Your task to perform on an android device: Share the book Forget Me not Audio from the Google Play Books app with my friend Richard Wagner at Richardwegnar@gmail.com .
Image 0: 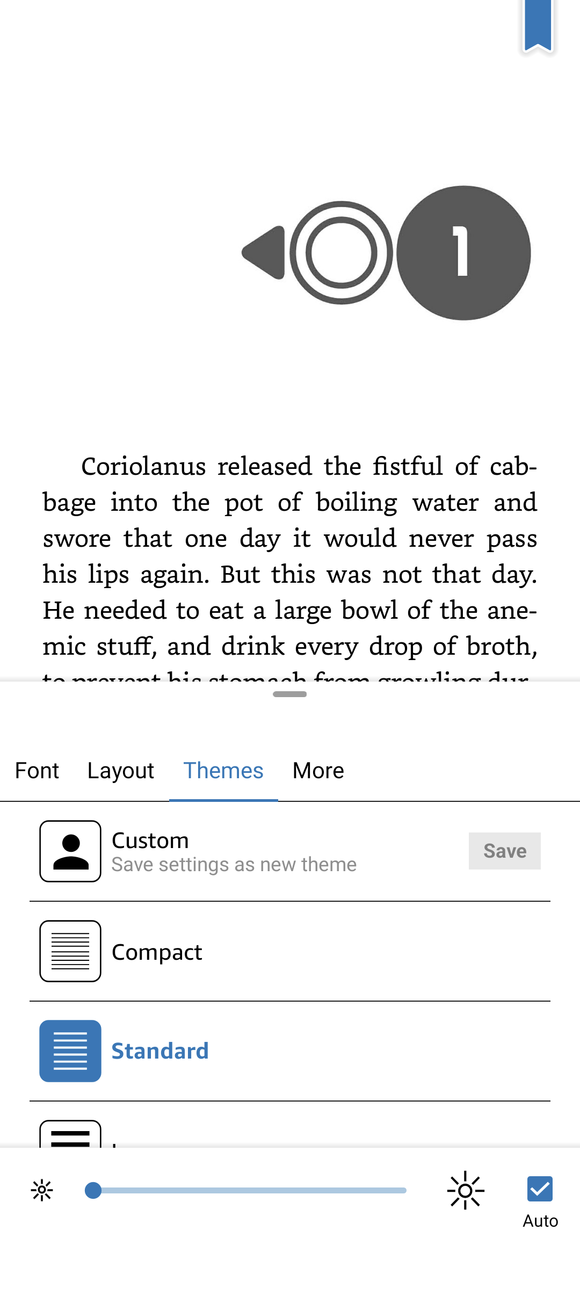
Open the Google Play Books app.
Step 0: open app "Google Play Books"
Image 1: 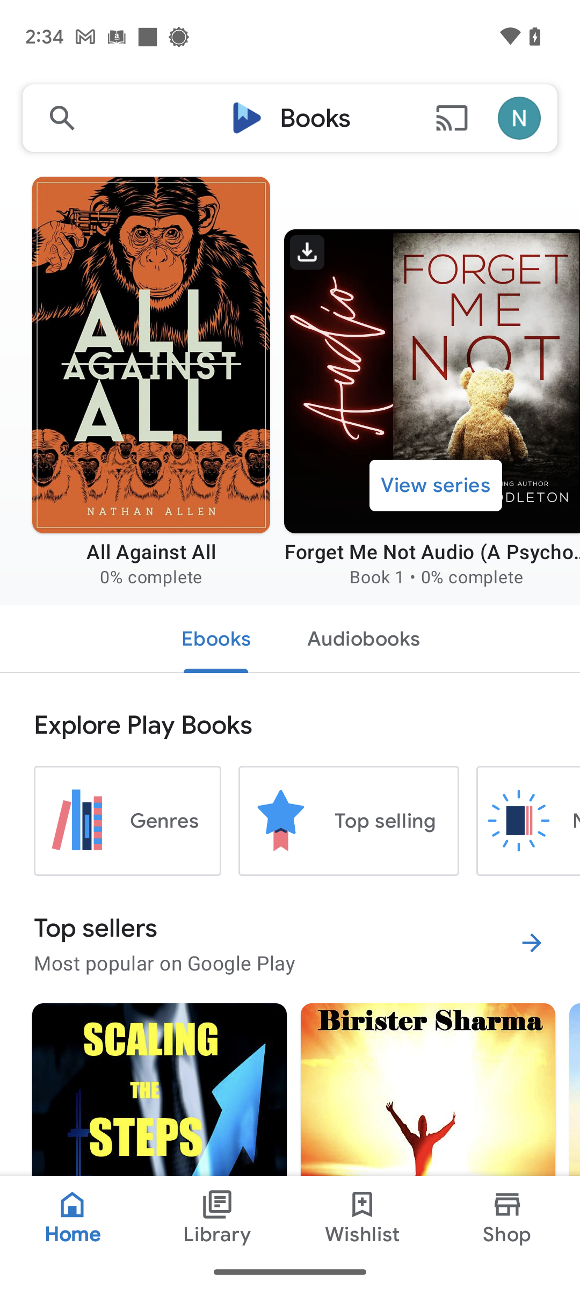
Click on the Library icon at the bottom of the screen.
Step 1: click (218, 1215)
Image 2: 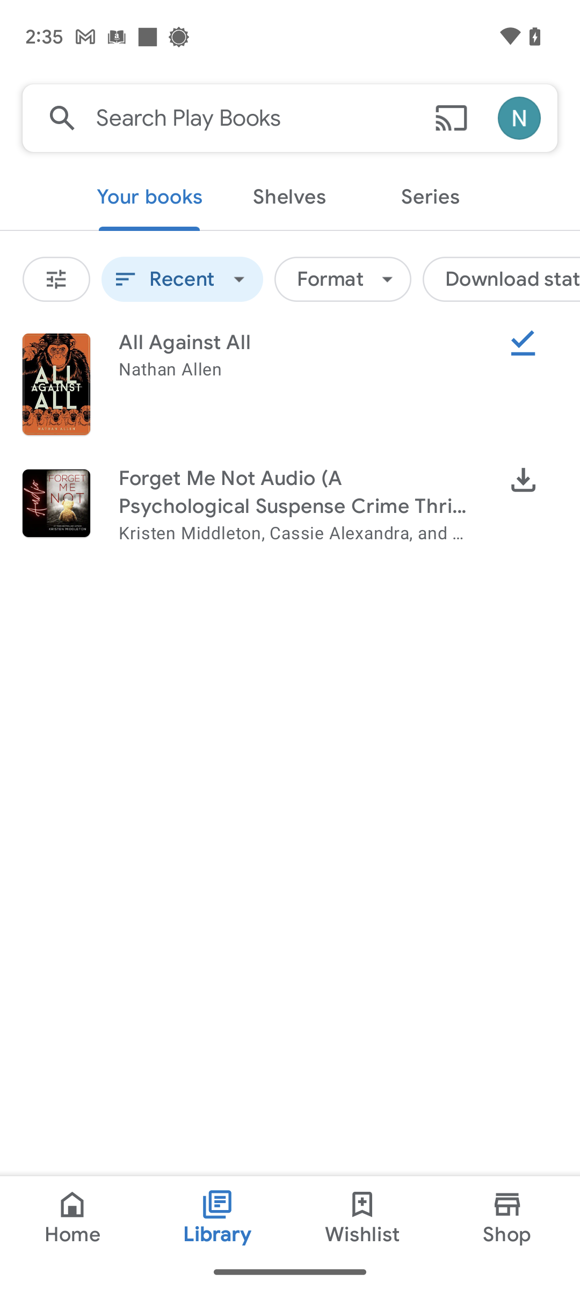
Long press on the  book named Forget Me not Audio.
Step 2: long press (293, 492)
Image 3: 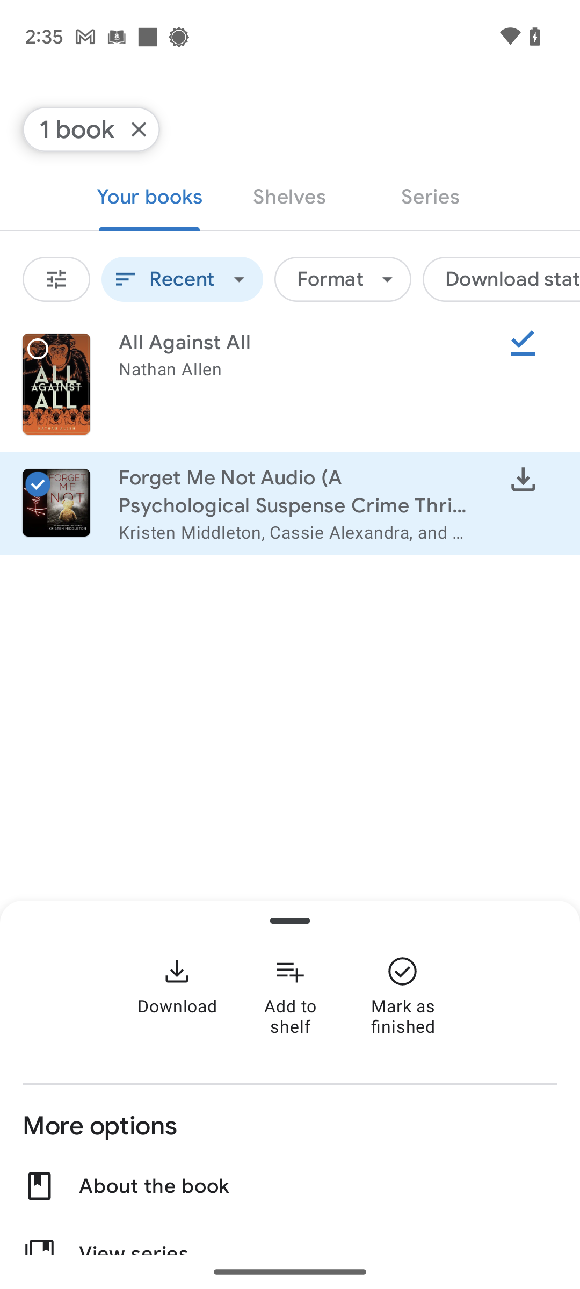
Long press on the  book named Forget Me not Audio.
Step 3: wait
Image 4: 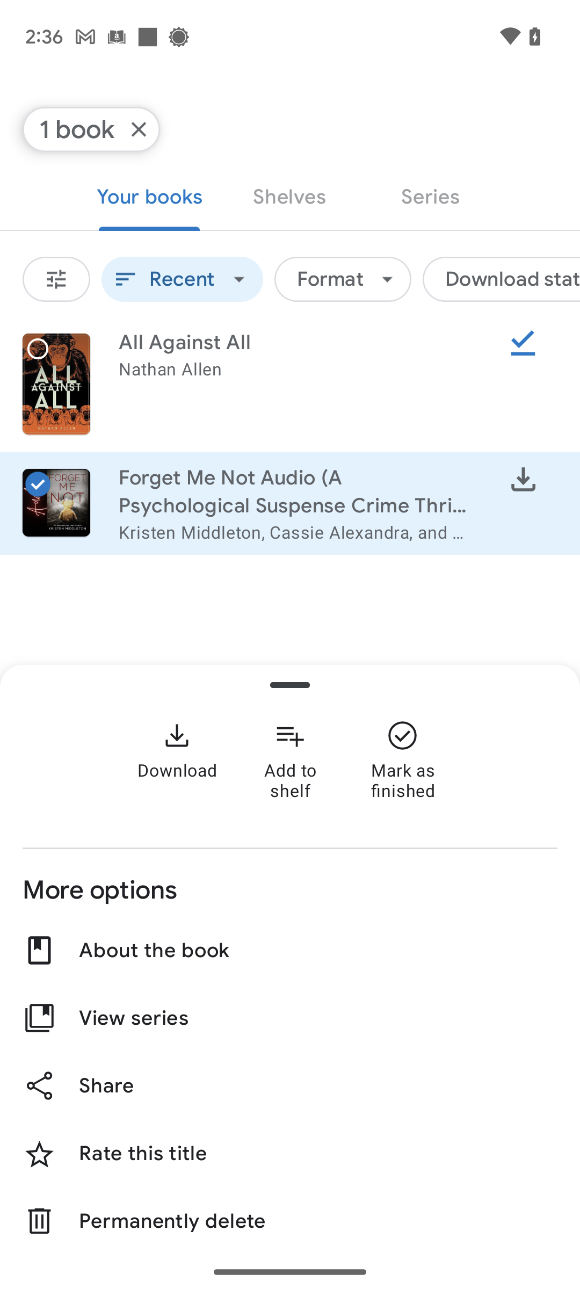
Click on the Share tab.
Step 4: click (289, 1086)
Image 5: 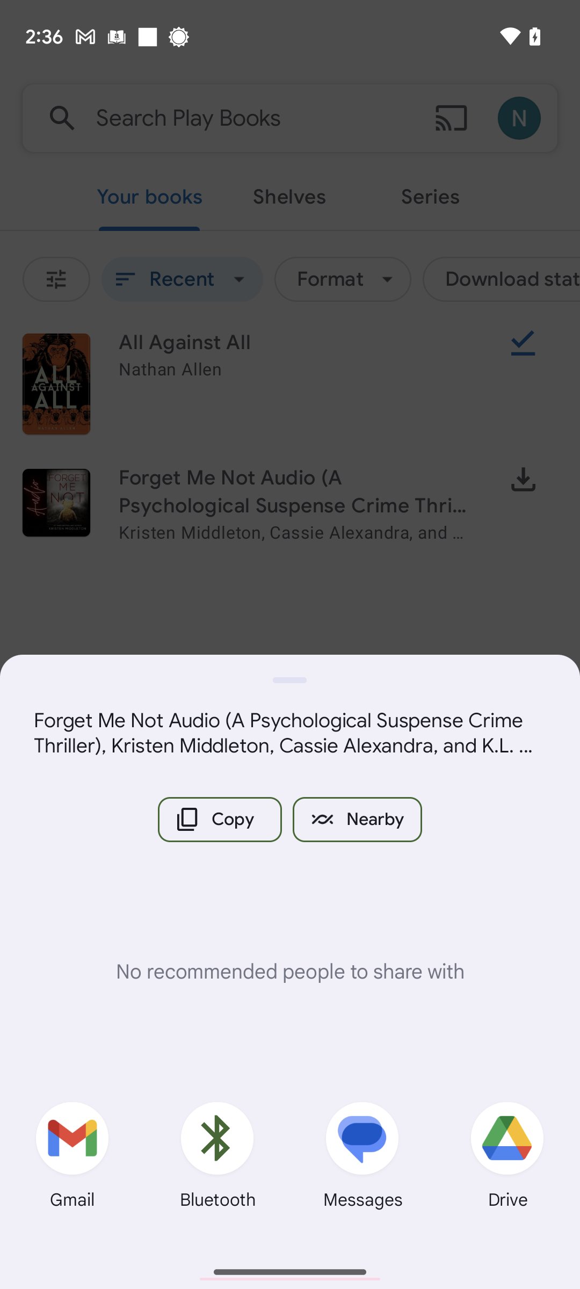
Click on Gmail icon.
Step 5: click (73, 1160)
Image 6: 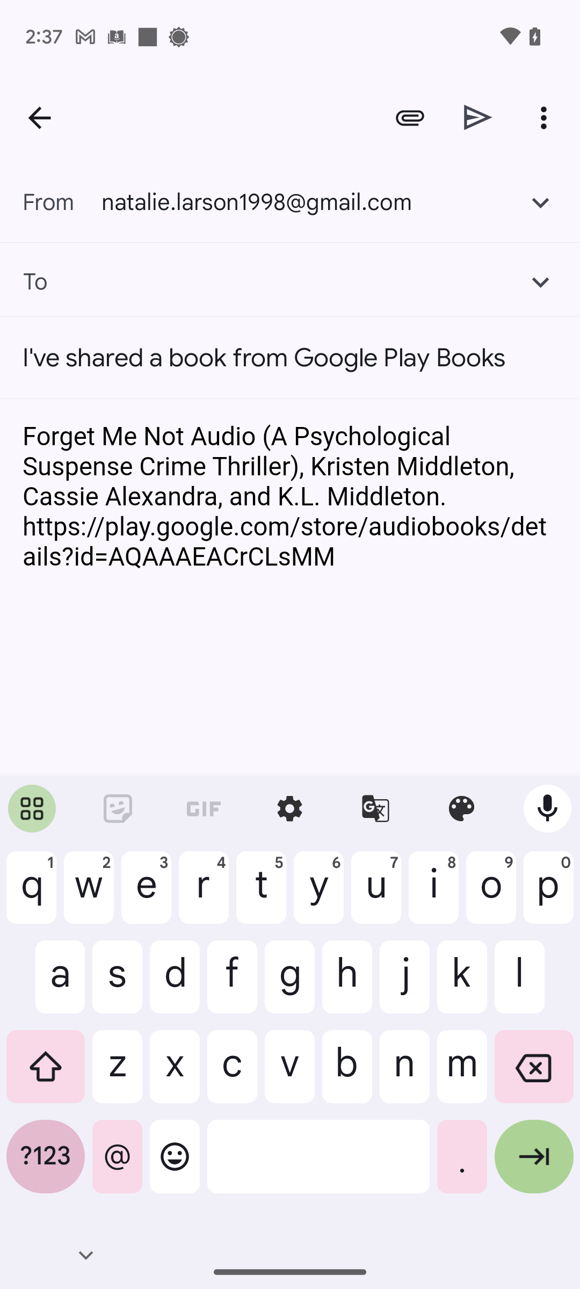
Type in the mail address -RichardWegnar@gmail.com.
Step 6: type "RichardVegnar@gmail.com"
Image 7: 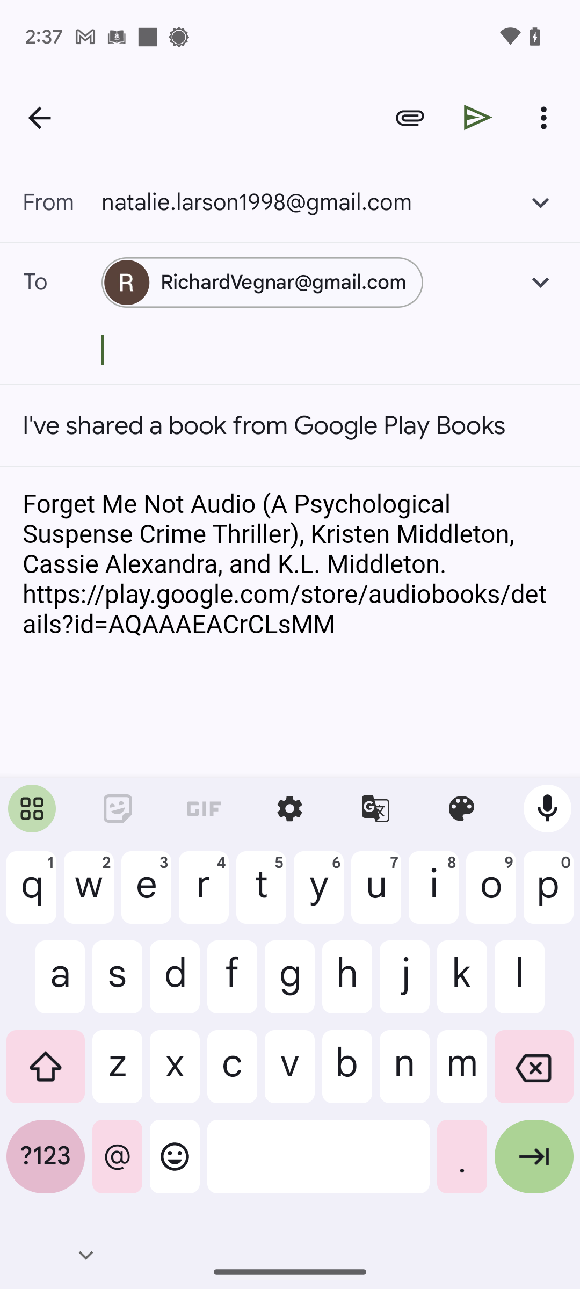
Click on the send icon at the top of the screen.
Step 7: click (478, 117)